Your task to perform on an android device: Share the new car file with my personal email address.
Image 0: 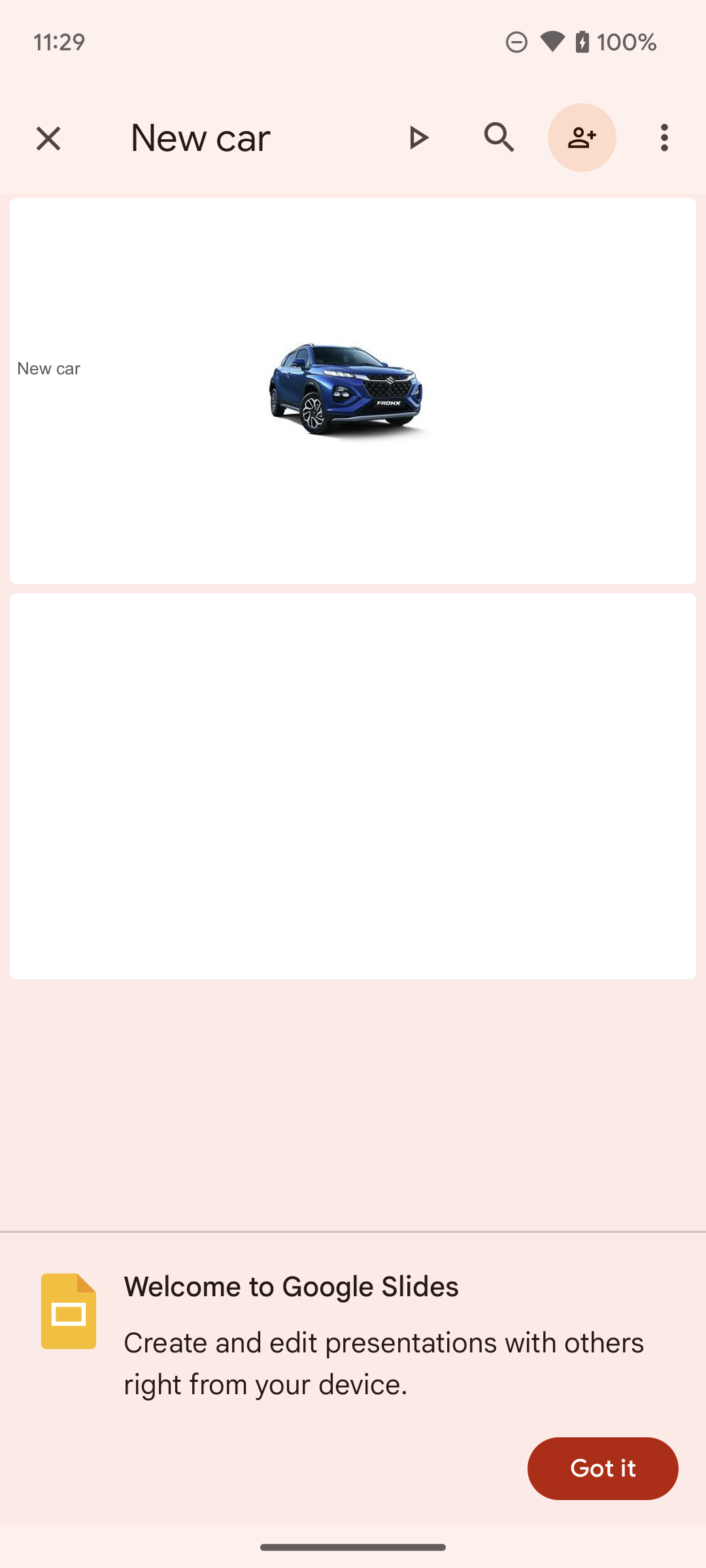
Click on the share icon on the screen.
Step 0: click (582, 138)
Image 1: 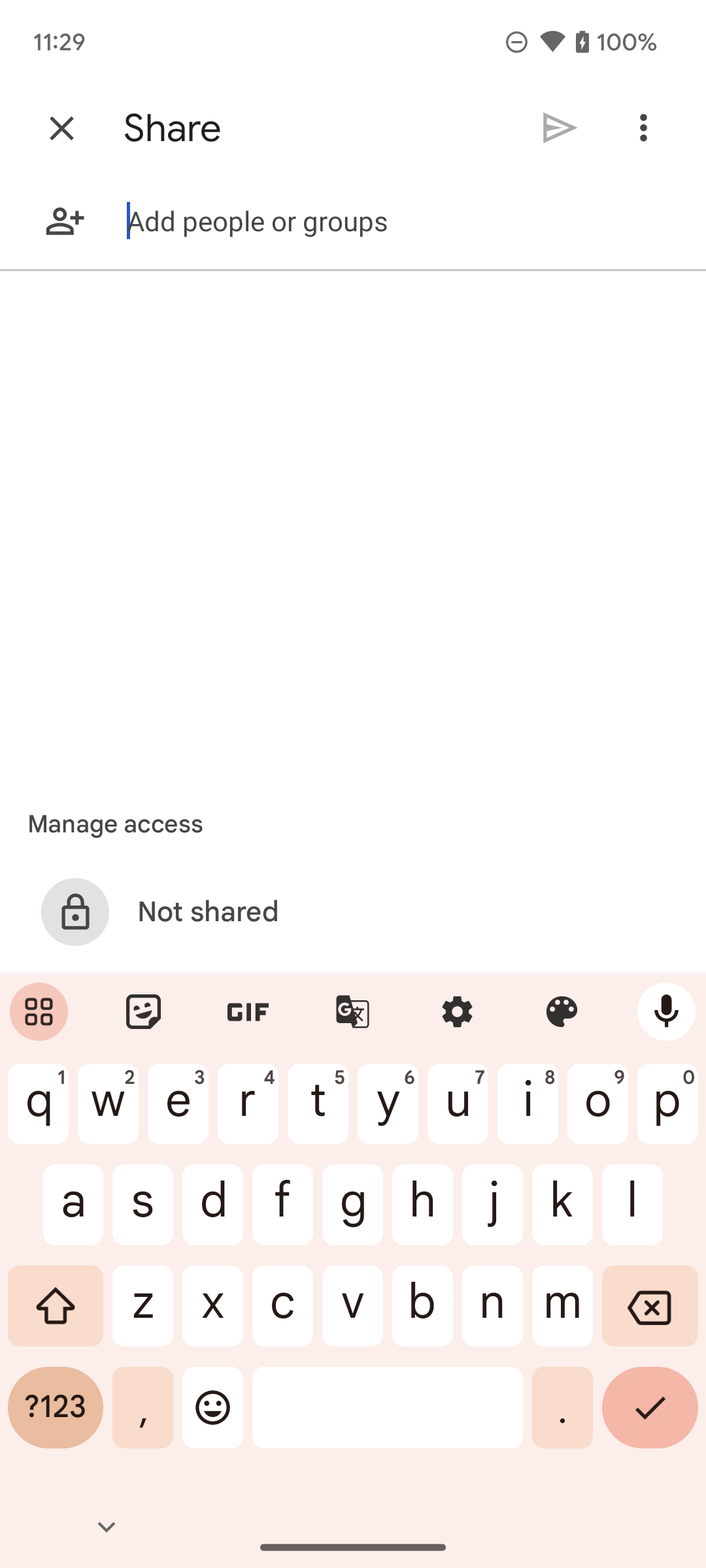
Type Kieransato10@gmail.com on the screen.
Step 1: type "Kieransato10@gmail.com"
Image 2: 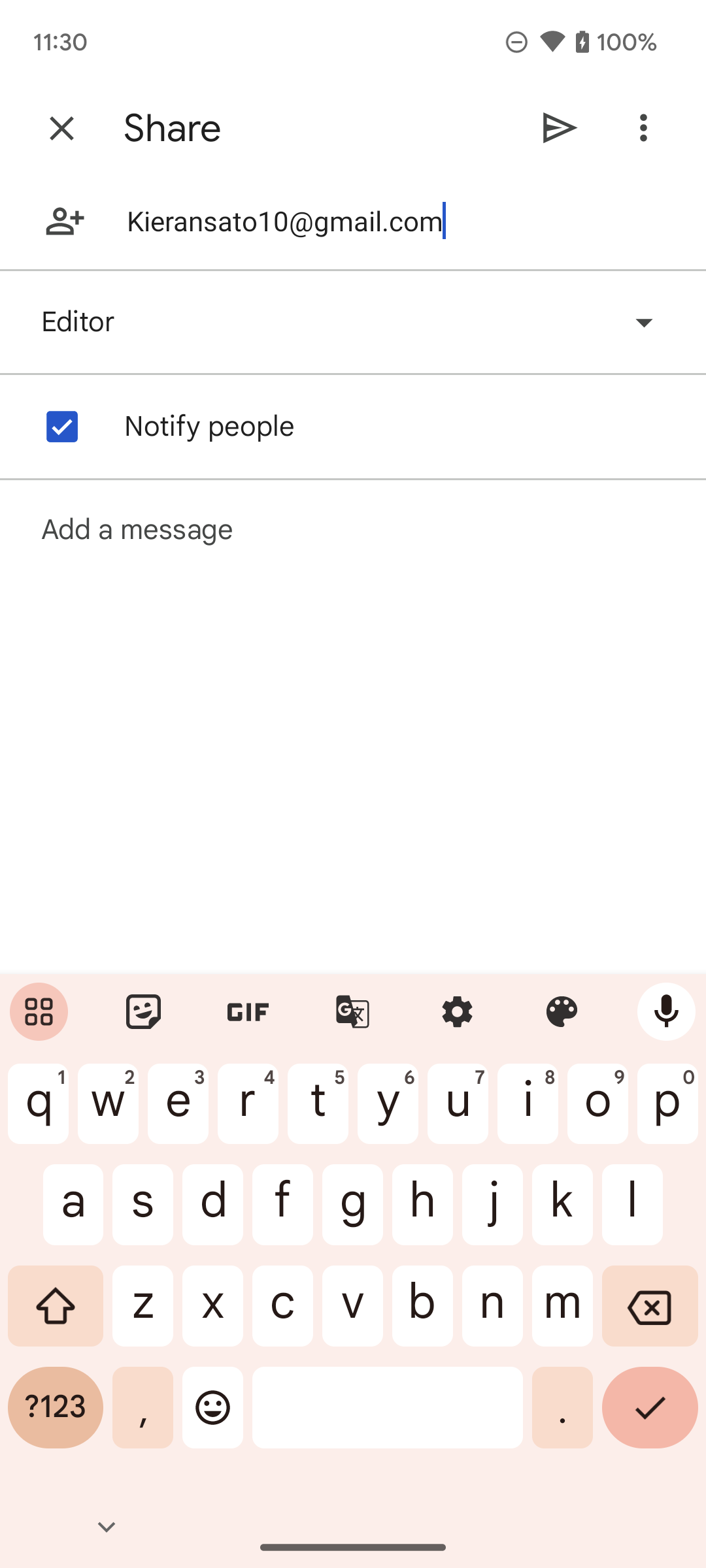
Click on the send icon on the screen.
Step 2: click (560, 128)
Image 3: 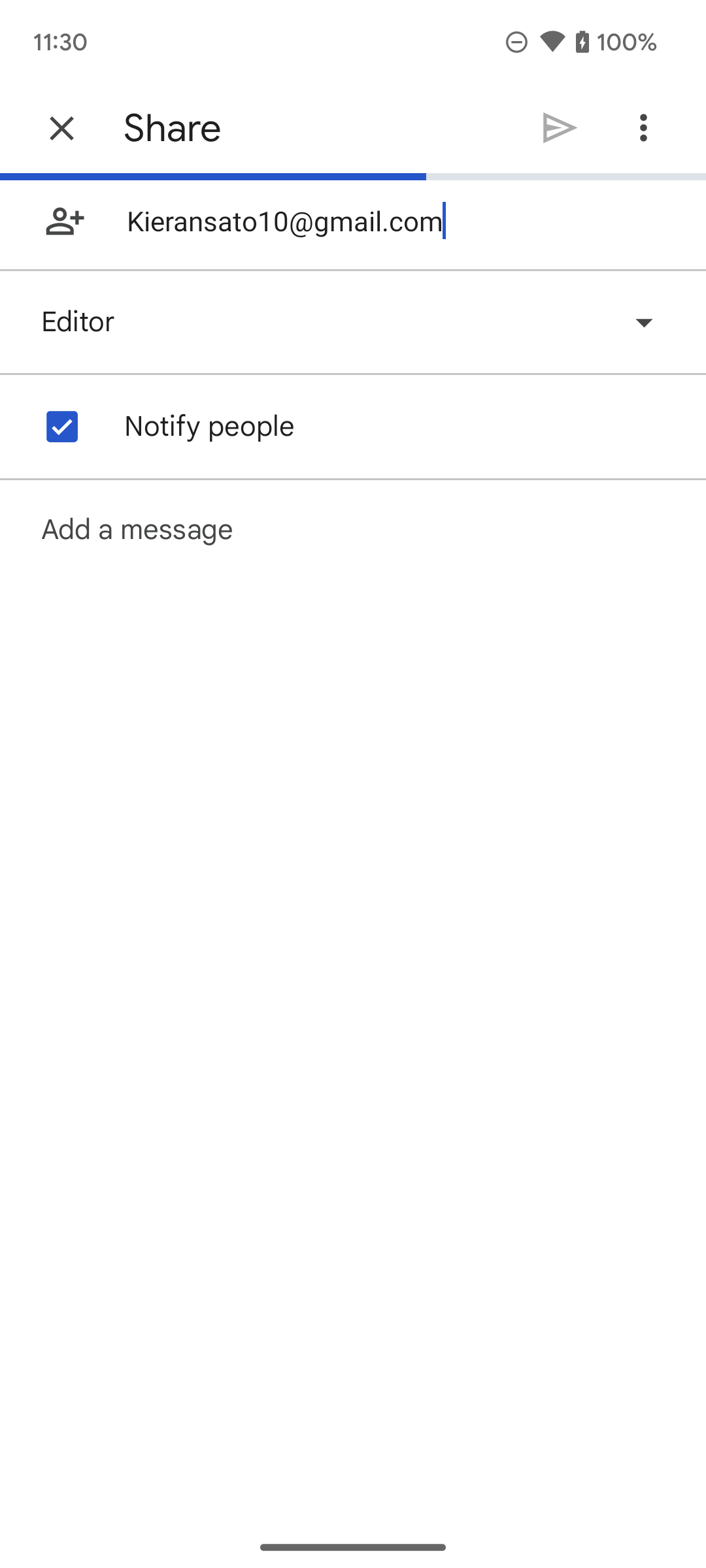
Click on the send icon on the screen.
Step 3: wait